Your task to perform on an android device: I want to search for a flight from Edinburgh to Rotterdam on 12th of January on Adani One after my presentation on Data Analytics and vacation ends.
Image 0: 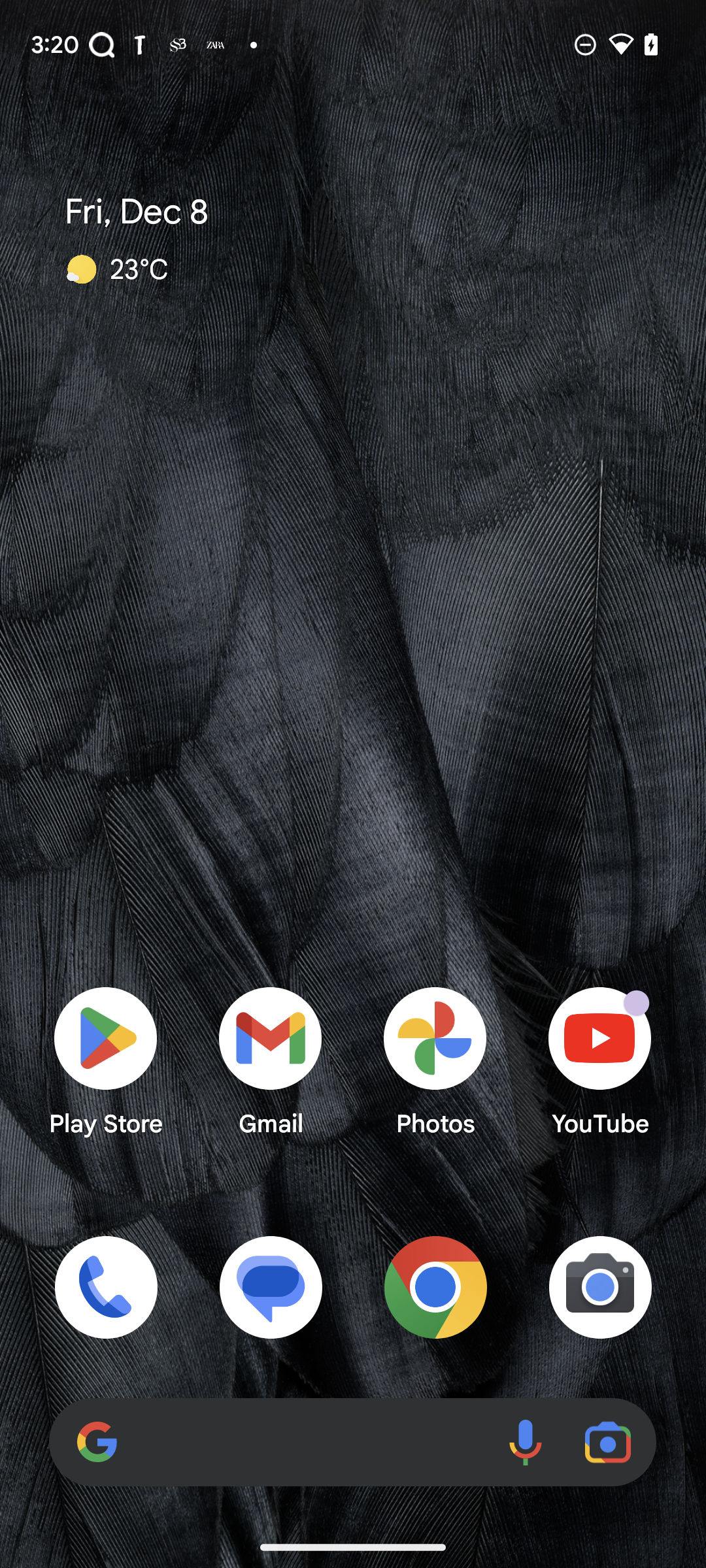
Open the Adani One app.
Step 0: open app "Adani One"
Image 2: 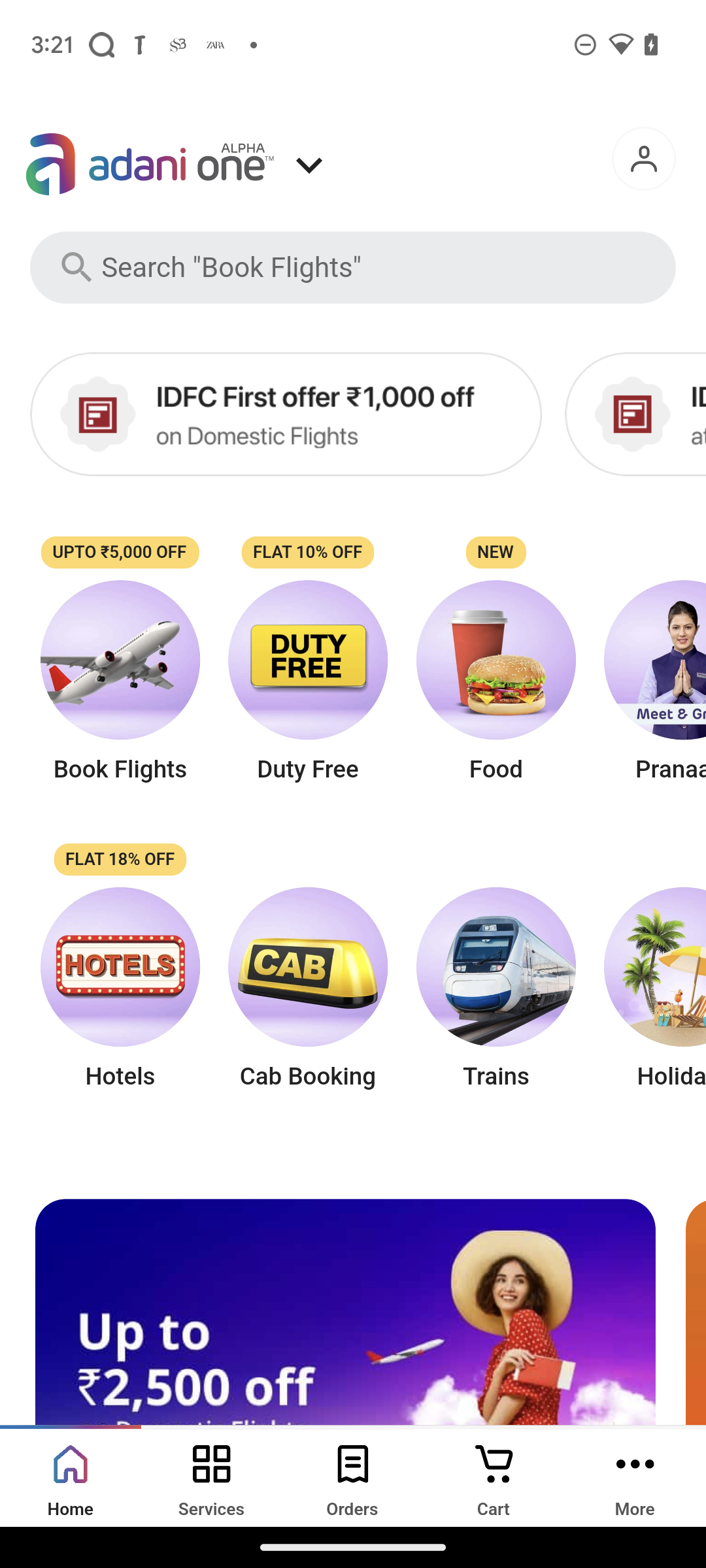
Click on the Book Flights option.
Step 2: click (120, 686)
Image 3: 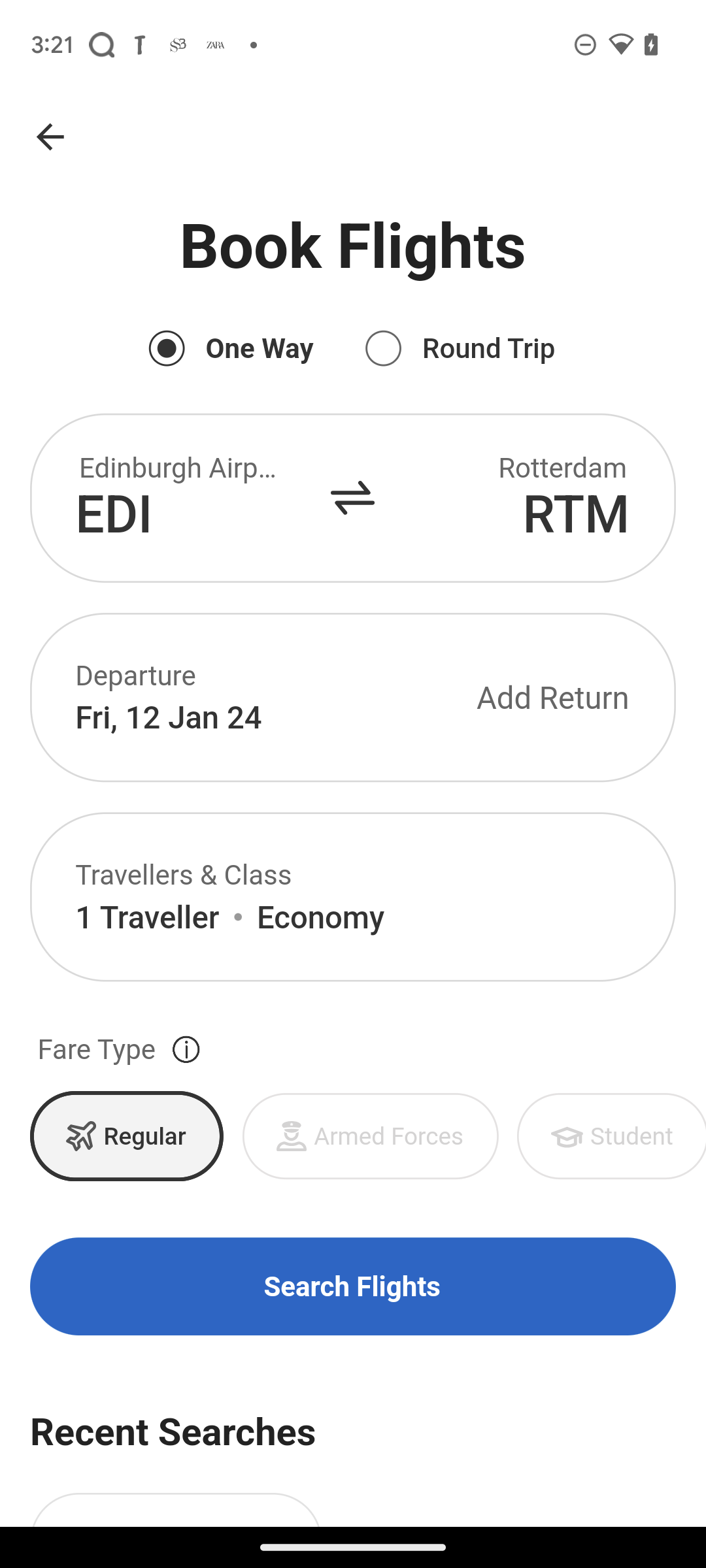
Click on the departing city option.
Step 3: click (160, 498)
Image 4: 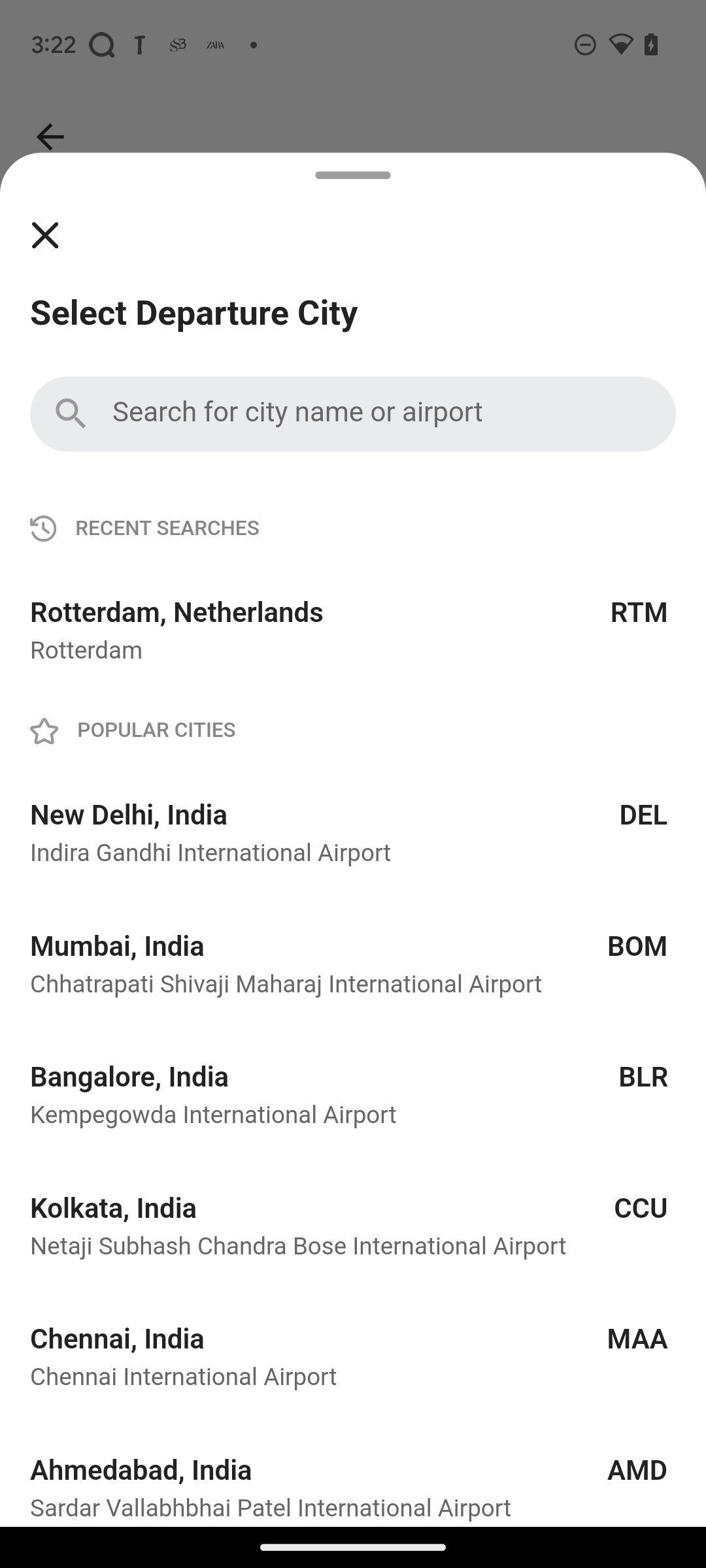
Enter Edinburgh in the text box.
Step 4: type "Edinburgh"
Image 5: 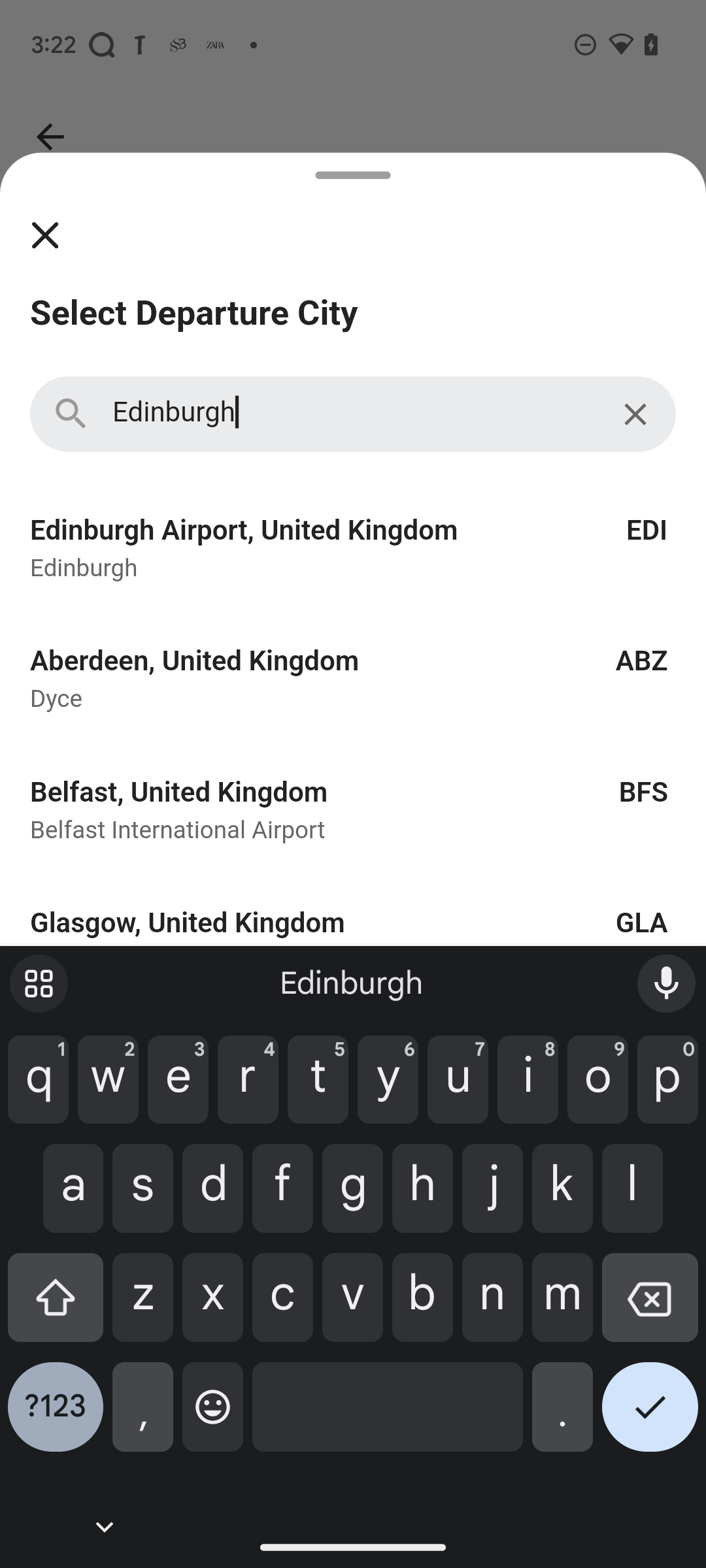
Click on the first suggestion.
Step 5: click (353, 547)
Image 6: 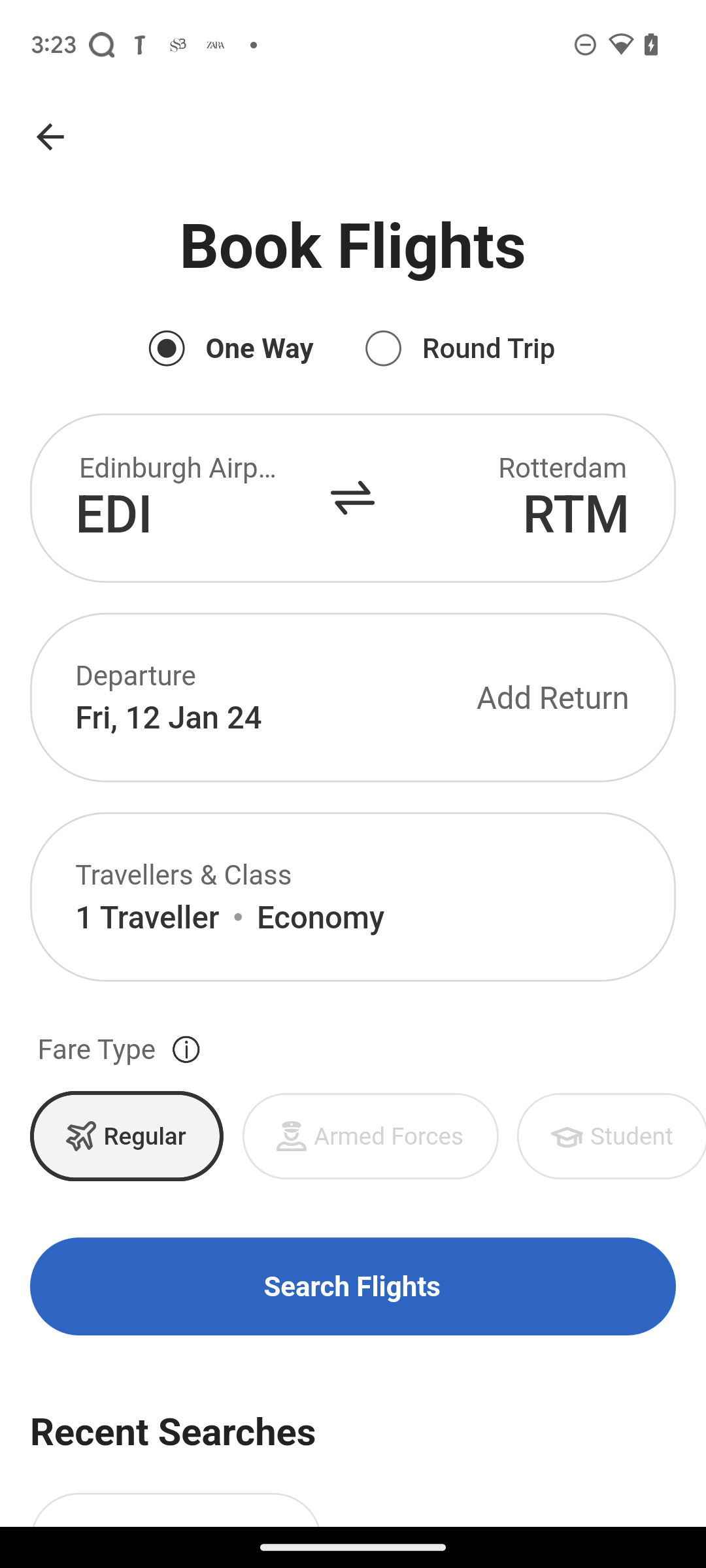
Click on the arrival city option.
Step 6: click (545, 498)
Image 7: 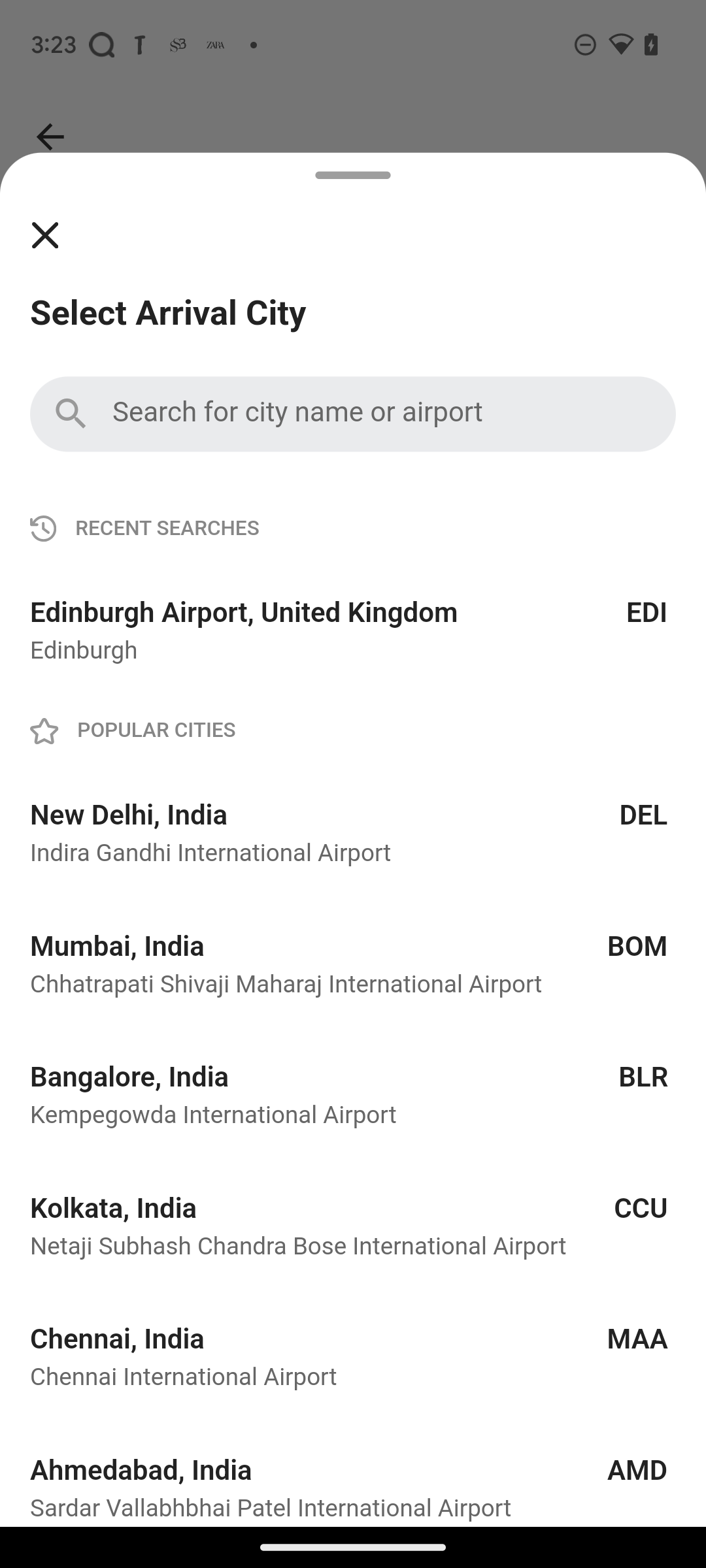
Enter Rotterdam in the text box.
Step 7: type "Rotterdam"
Image 9: 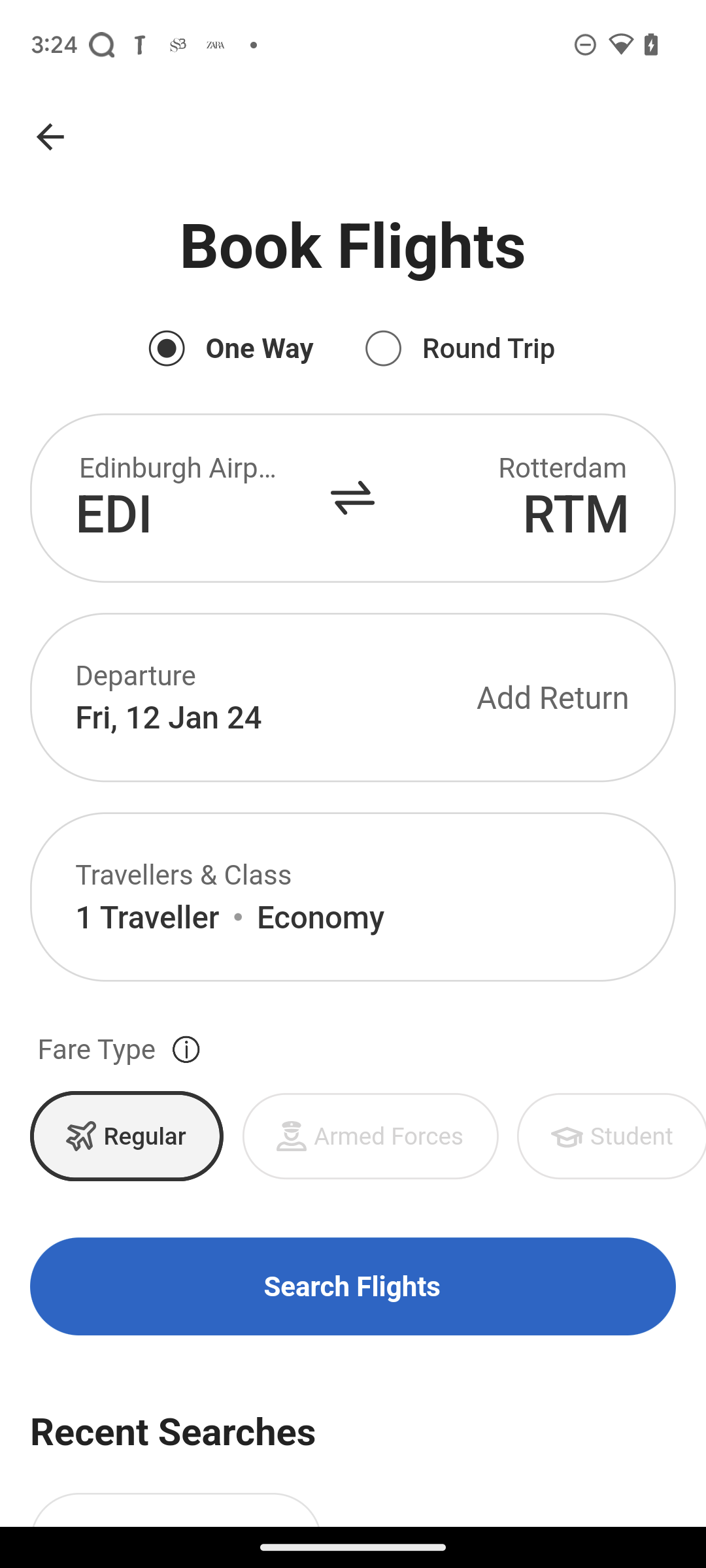
Click on the Search Flights button.
Step 9: click (353, 1286)